Your task to perform on an android device: View the similar hooks so as to compare the prices of the similar kitchen towel hooks in the DHgate app
Image 0: 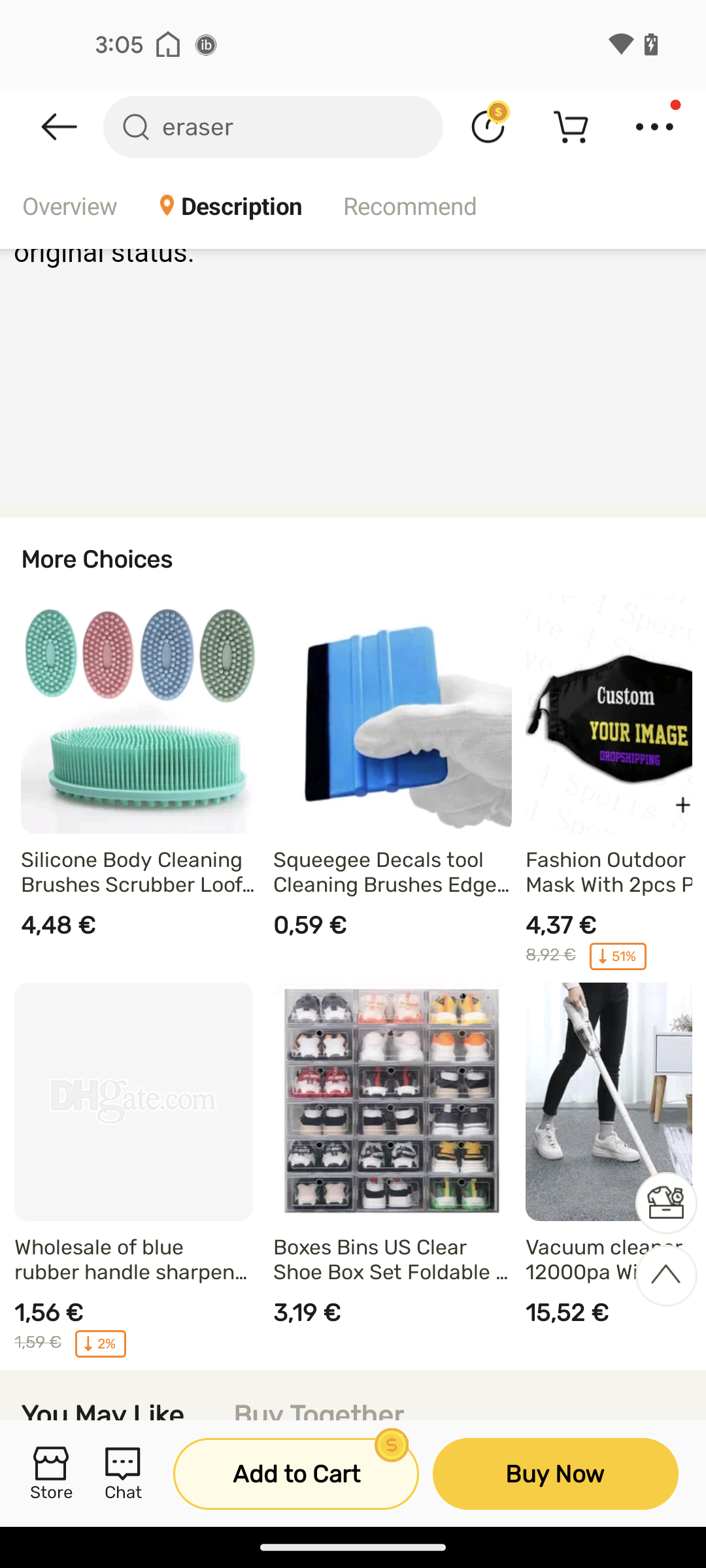
Swipe up for similar products
Step 0: scroll down
Image 1: 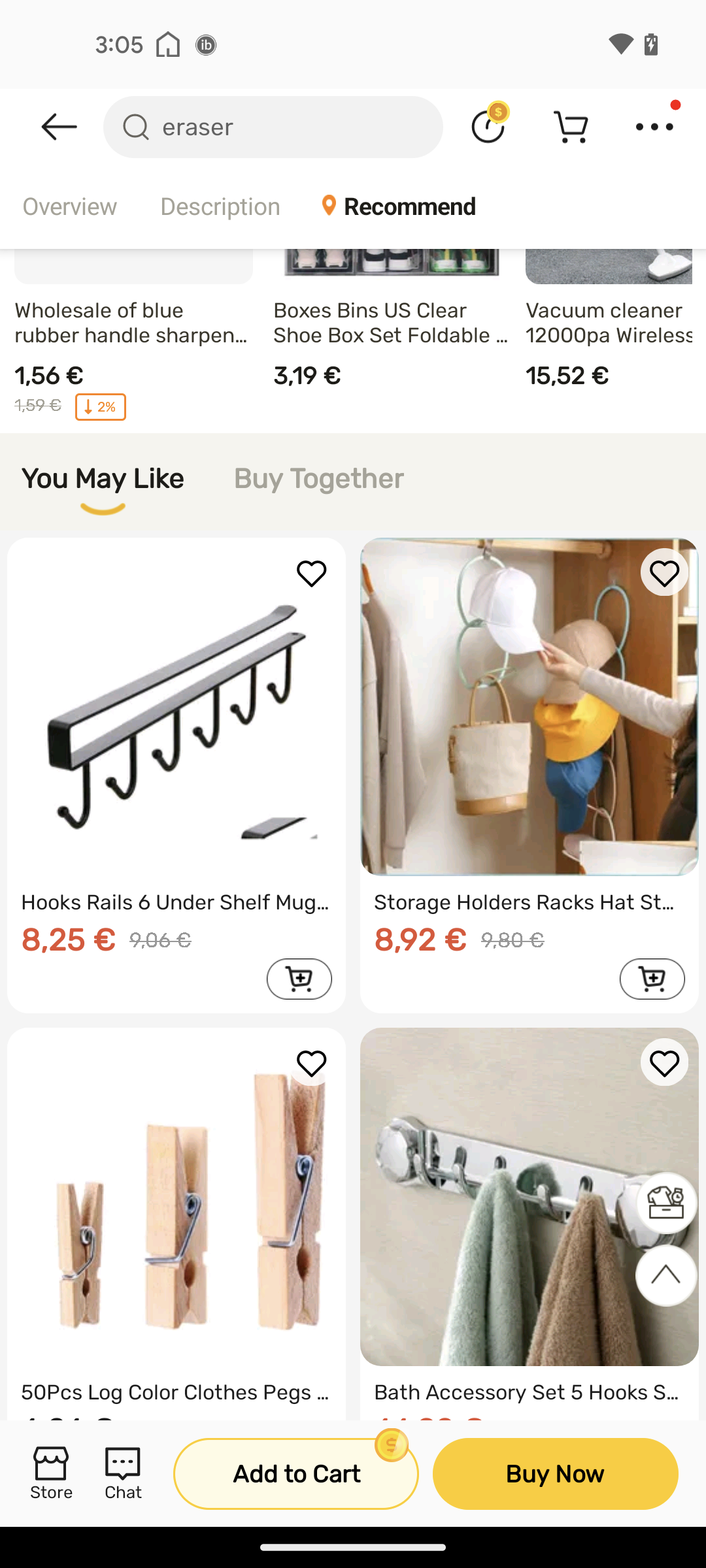
Swipe up for similar products
Step 1: scroll down
Image 2: 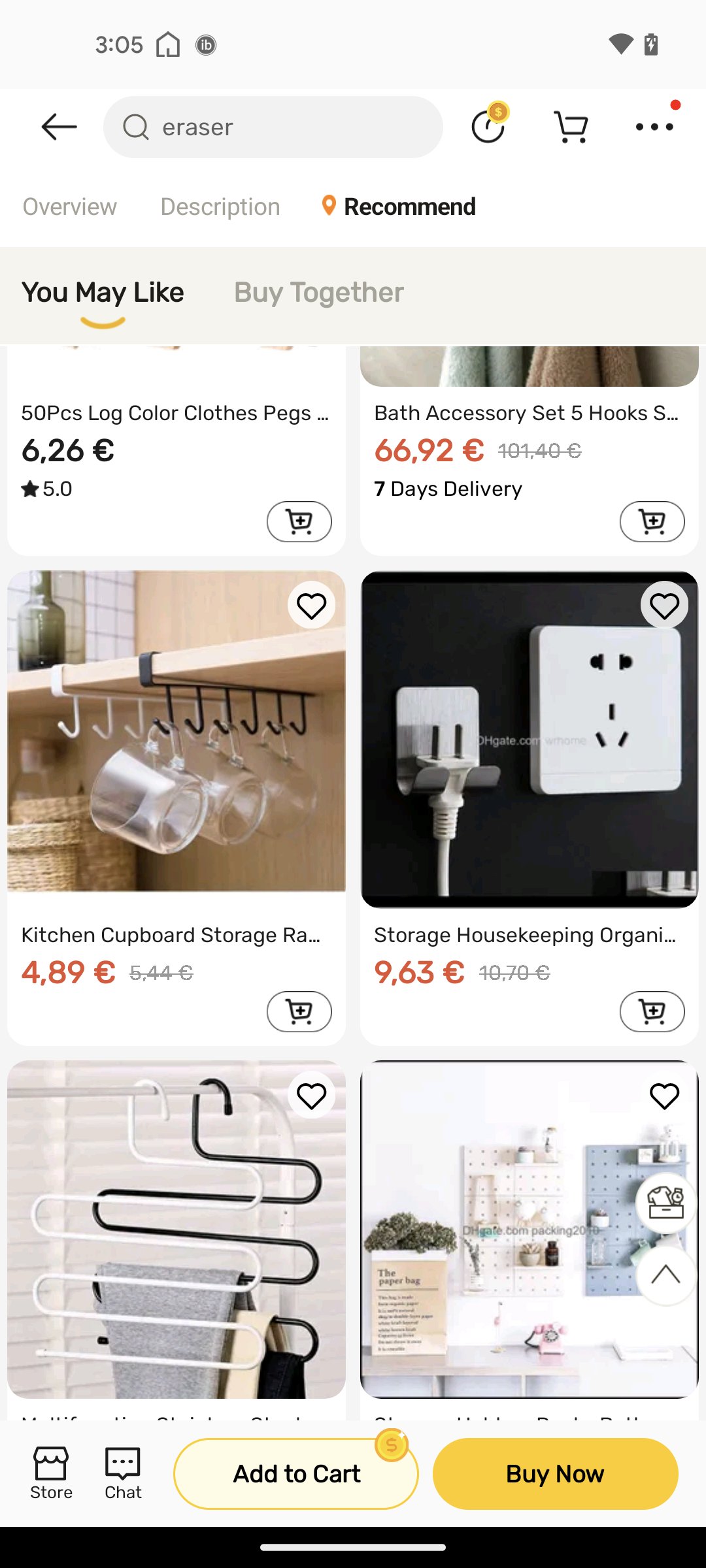
Swipe up for similar products
Step 2: scroll down
Image 3: 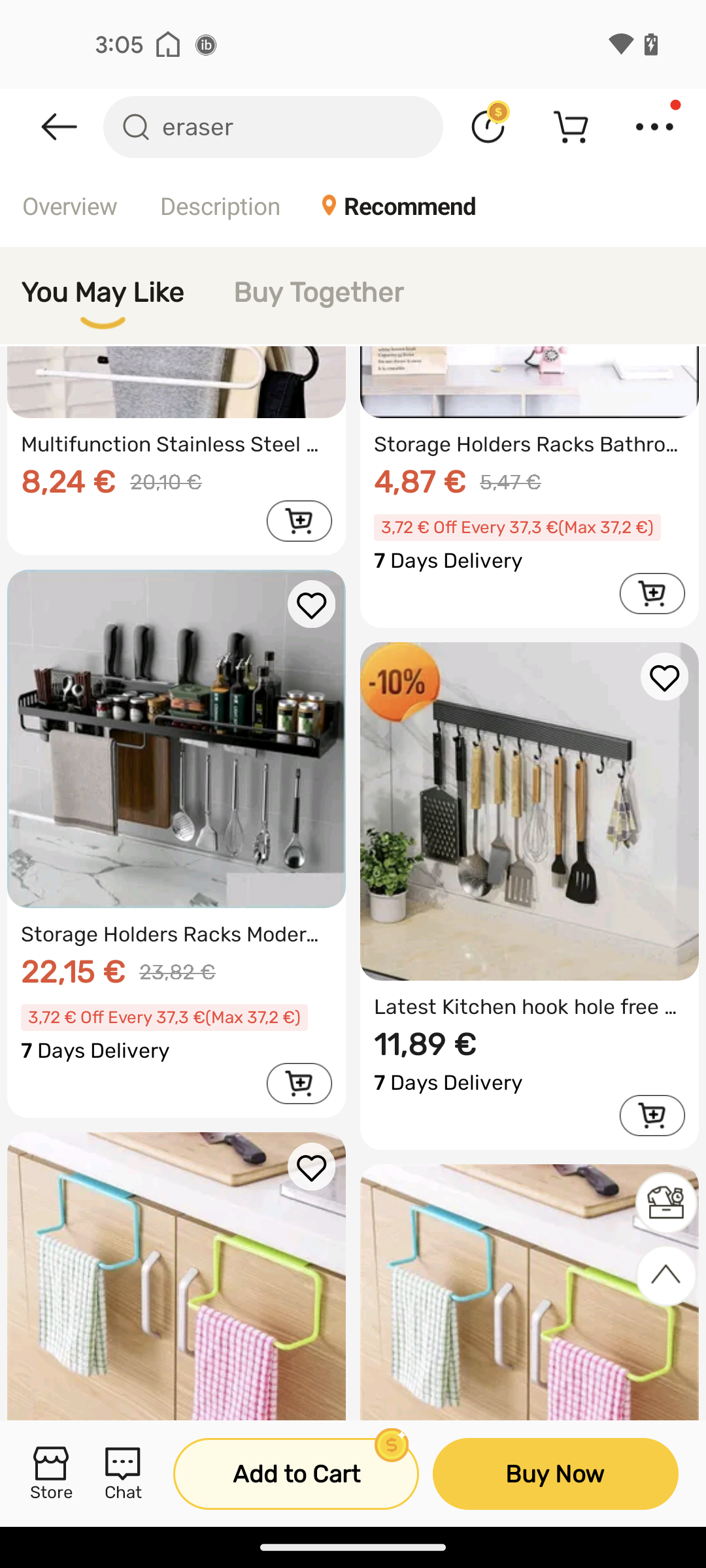
Swipe up for similar products
Step 3: scroll down
Image 4: 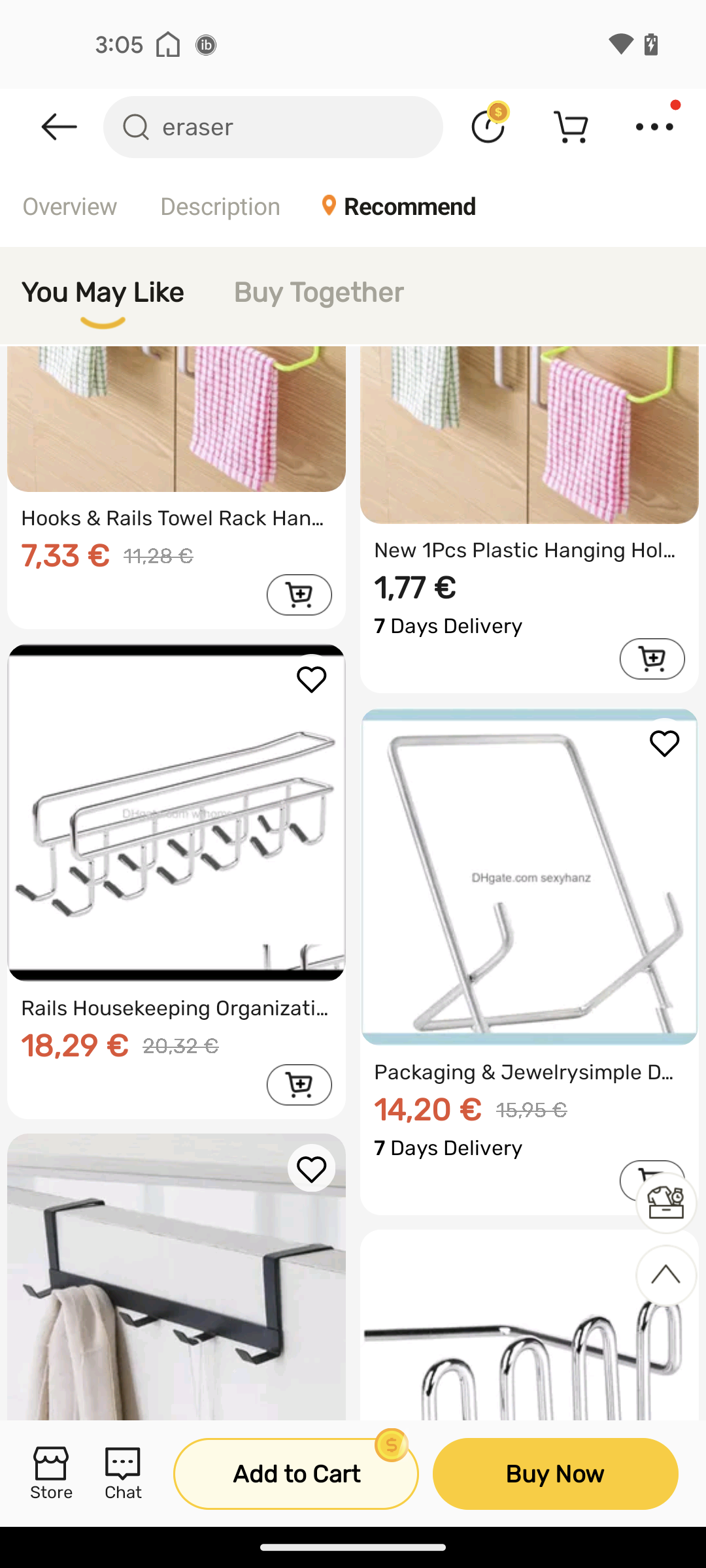
Swipe up for similar products
Step 4: scroll down
Image 6: 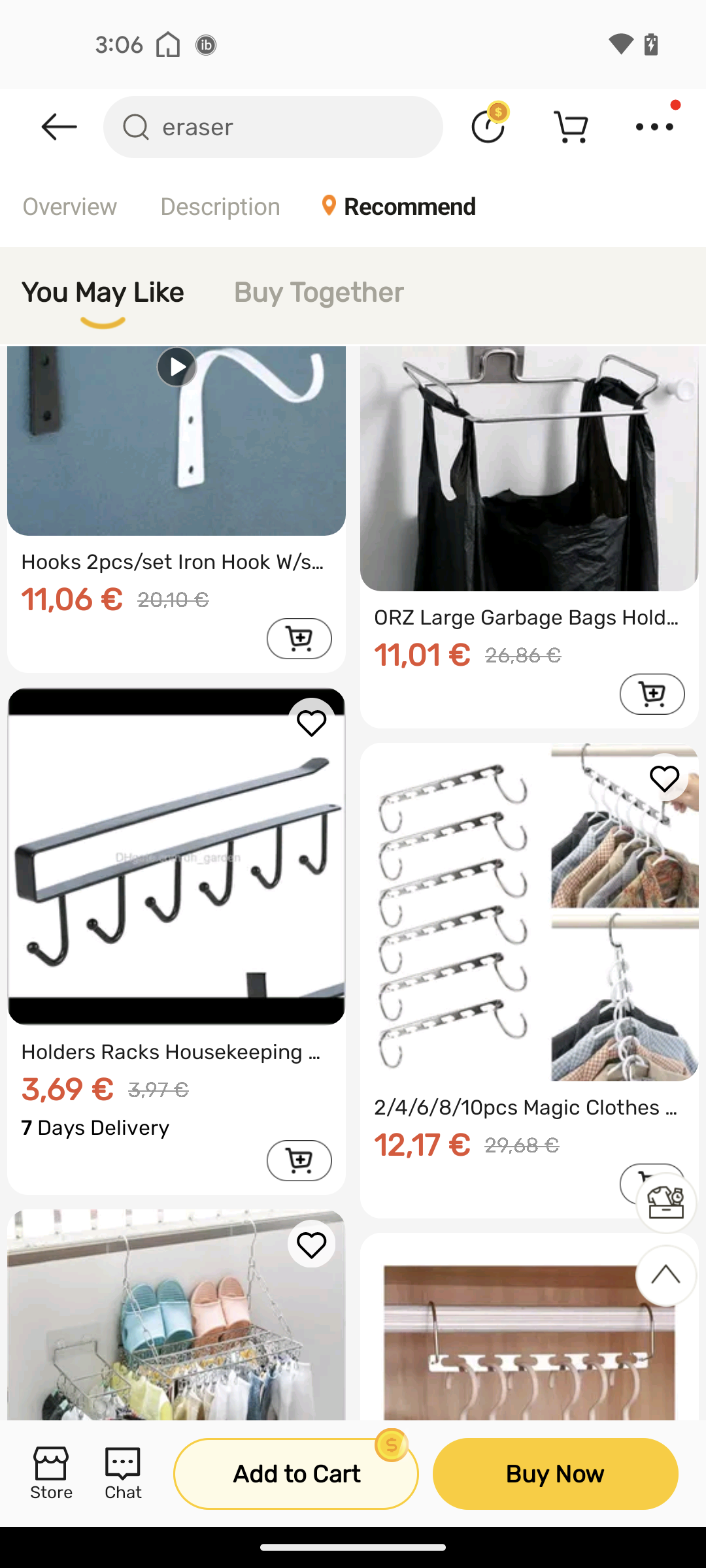
Swipe up for similar products
Step 6: scroll down
Image 7: 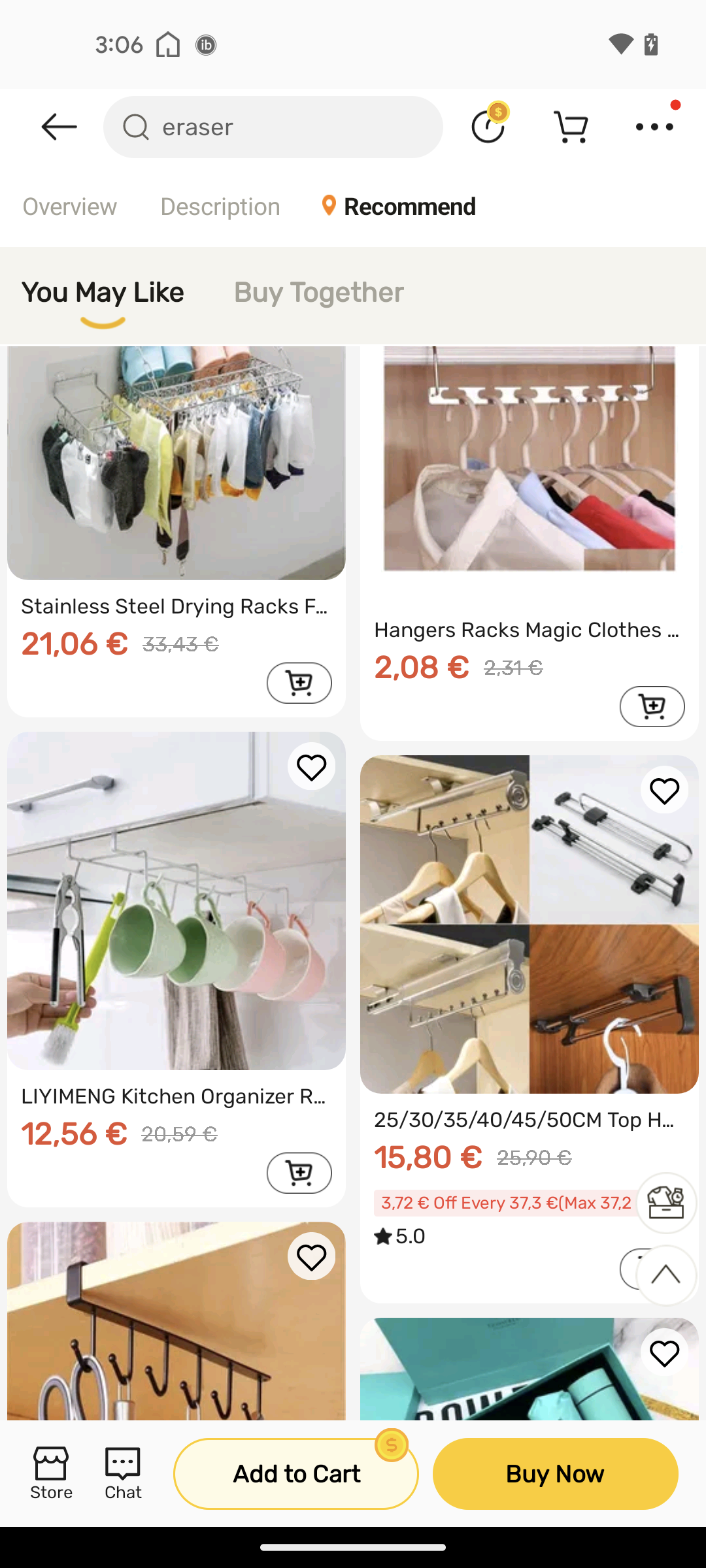
Swipe up for similar products
Step 7: scroll down
Image 8: 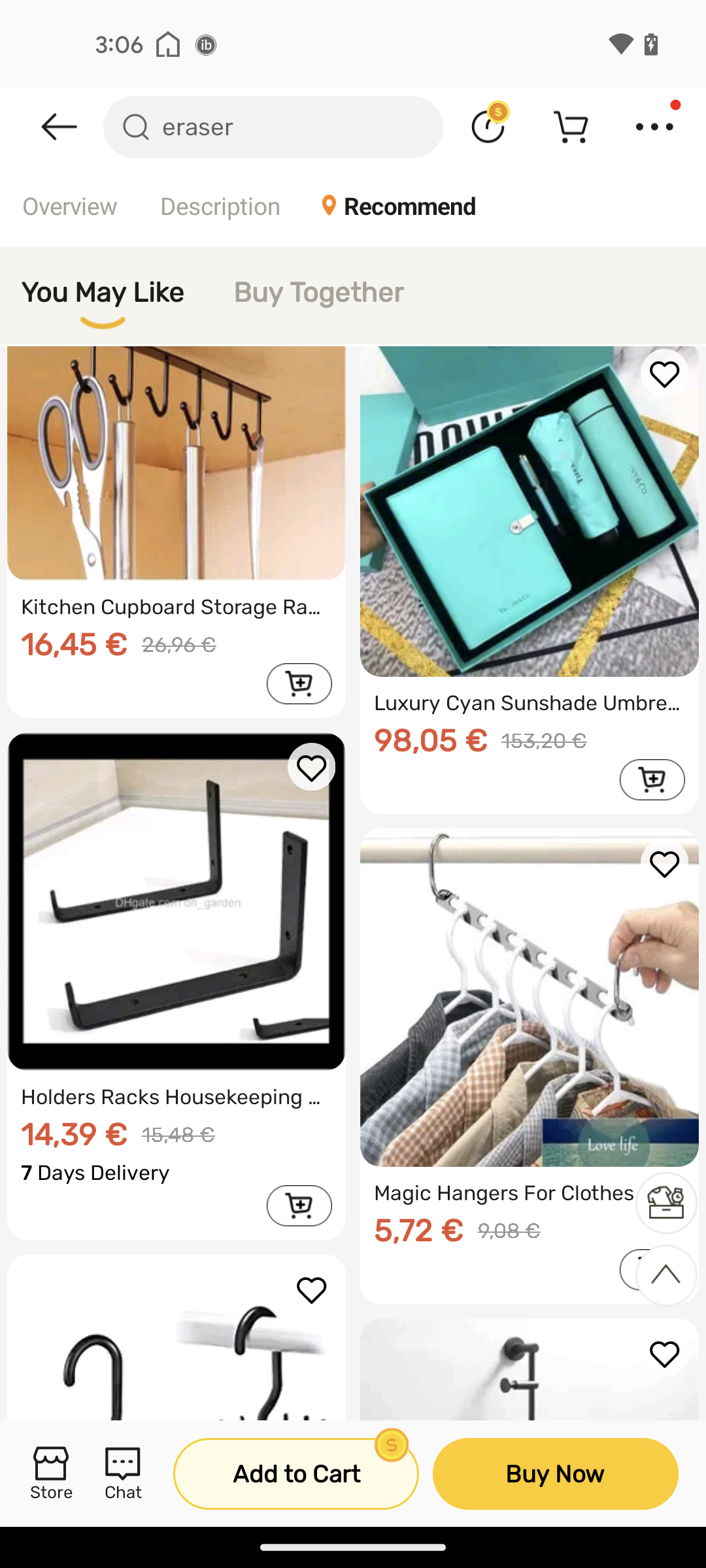
Swipe up for similar products
Step 8: scroll down
Image 9: 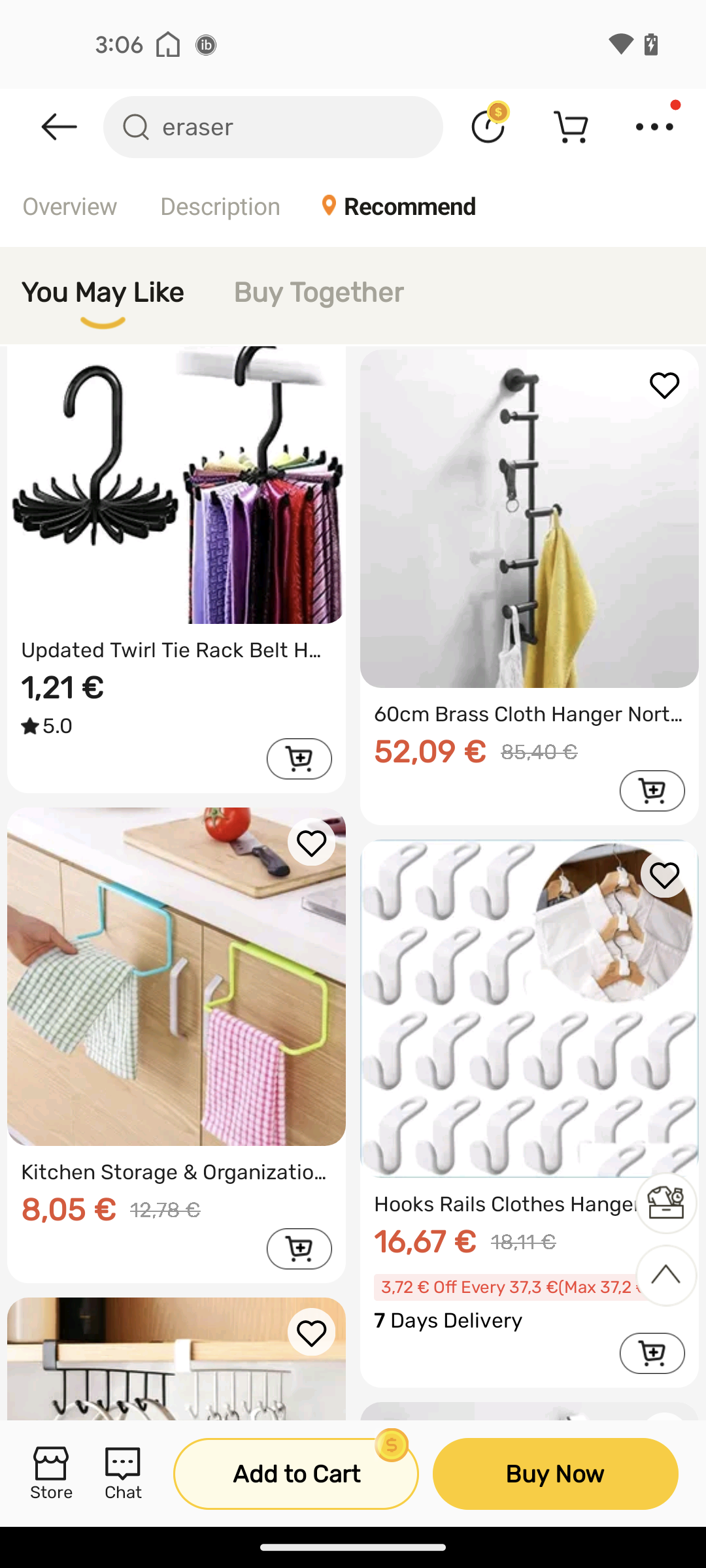
Swipe up for similar products
Step 9: scroll down